Your task to perform on an android device: In the HealthifyMe app, Record and Track your step count
Image 0: 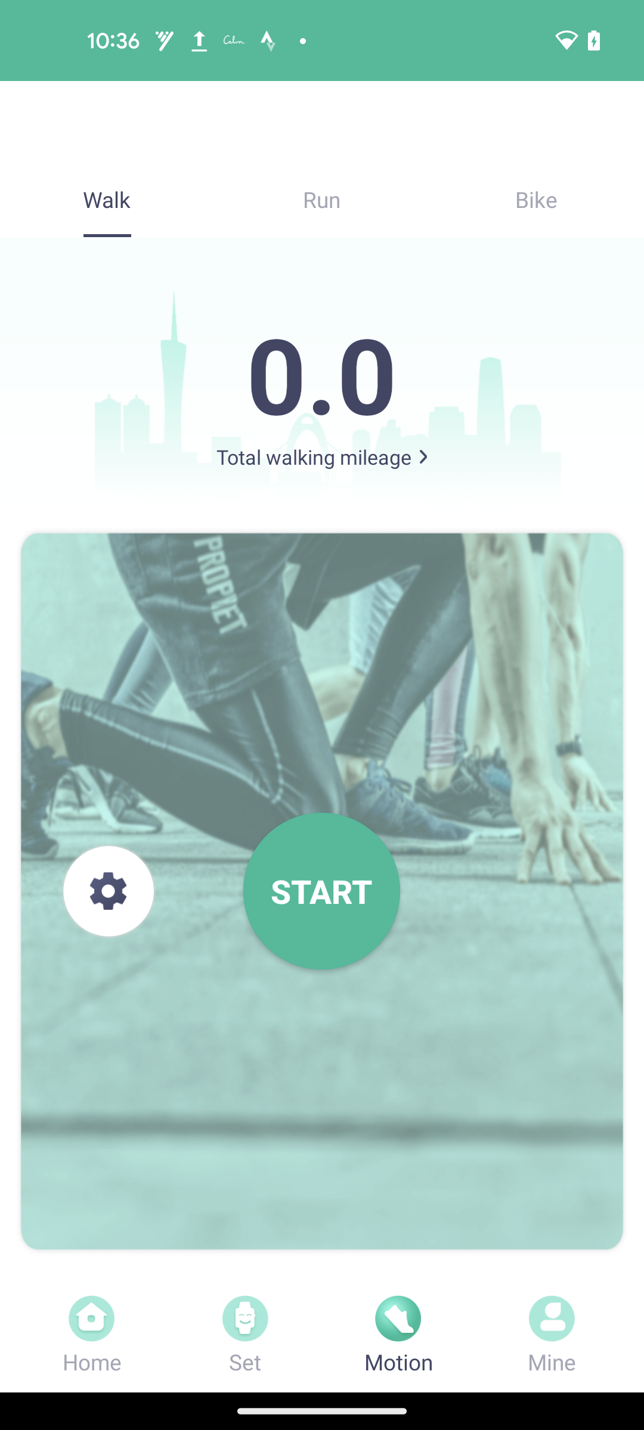
Open the HealthifyMe app
Step 0: open app "HealthifyMe"
Image 1: 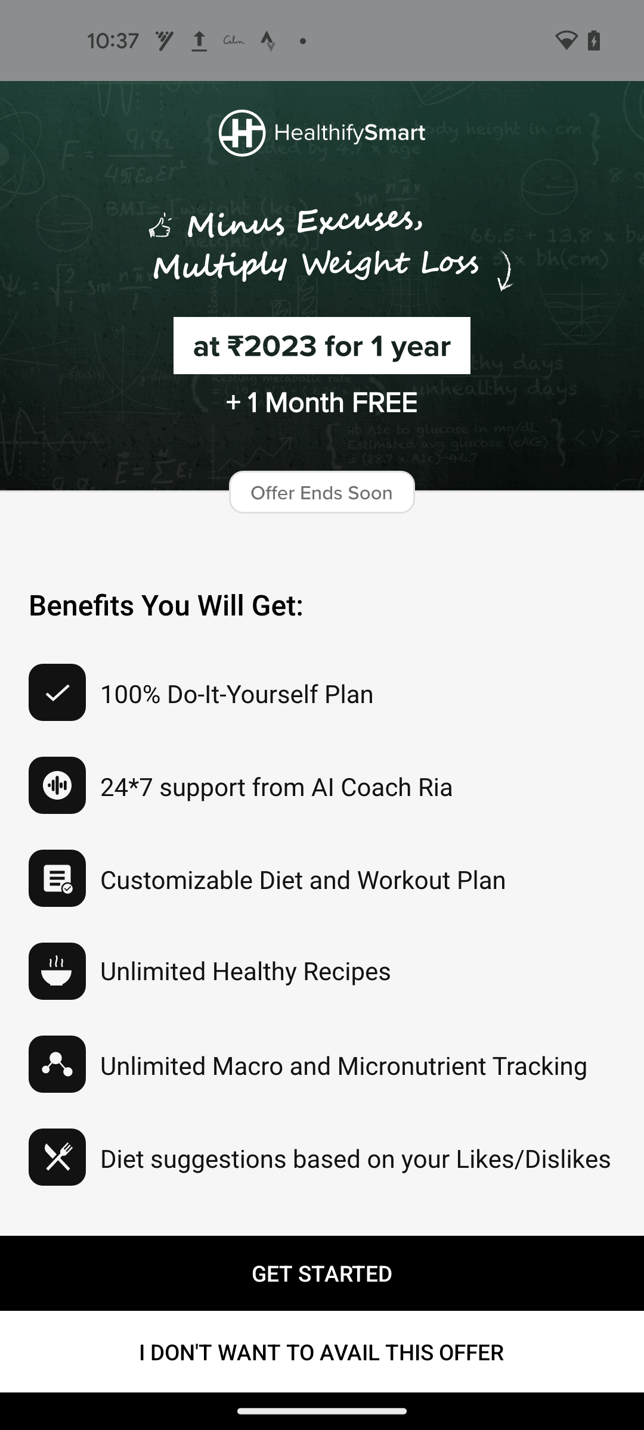
Click on the I DON"T WANT TO AVAIL THIS OFFER
Step 1: click (321, 1351)
Image 2: 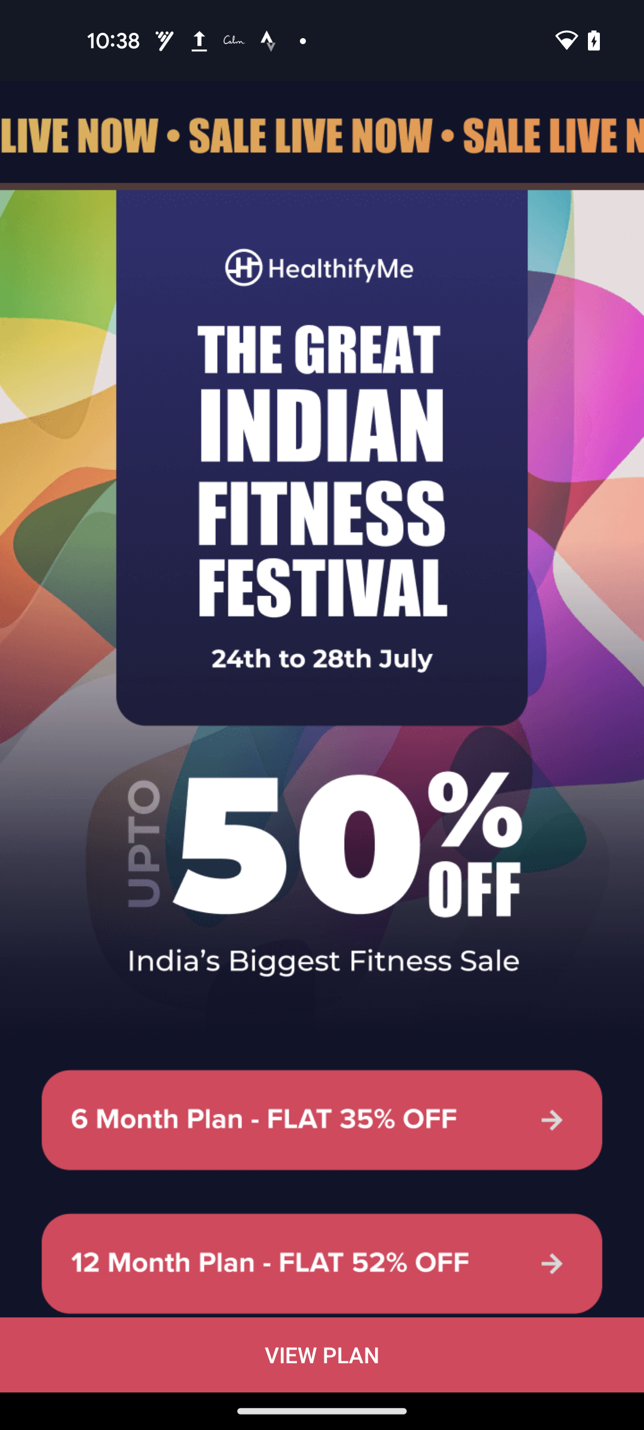
Click on the VIEW PLAN at the bottom of the screen
Step 2: click (322, 1354)
Image 3: 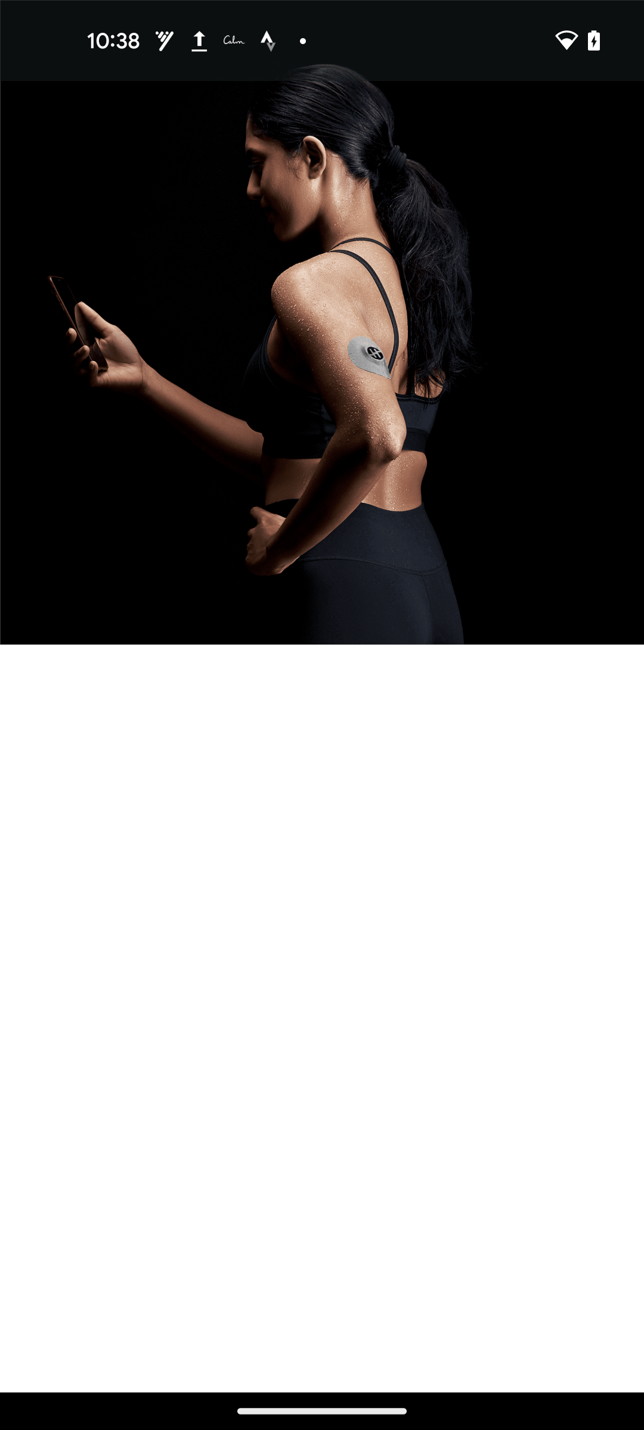
Click on the VIEW PLAN at the bottom of the screen
Step 3: wait
Image 4: 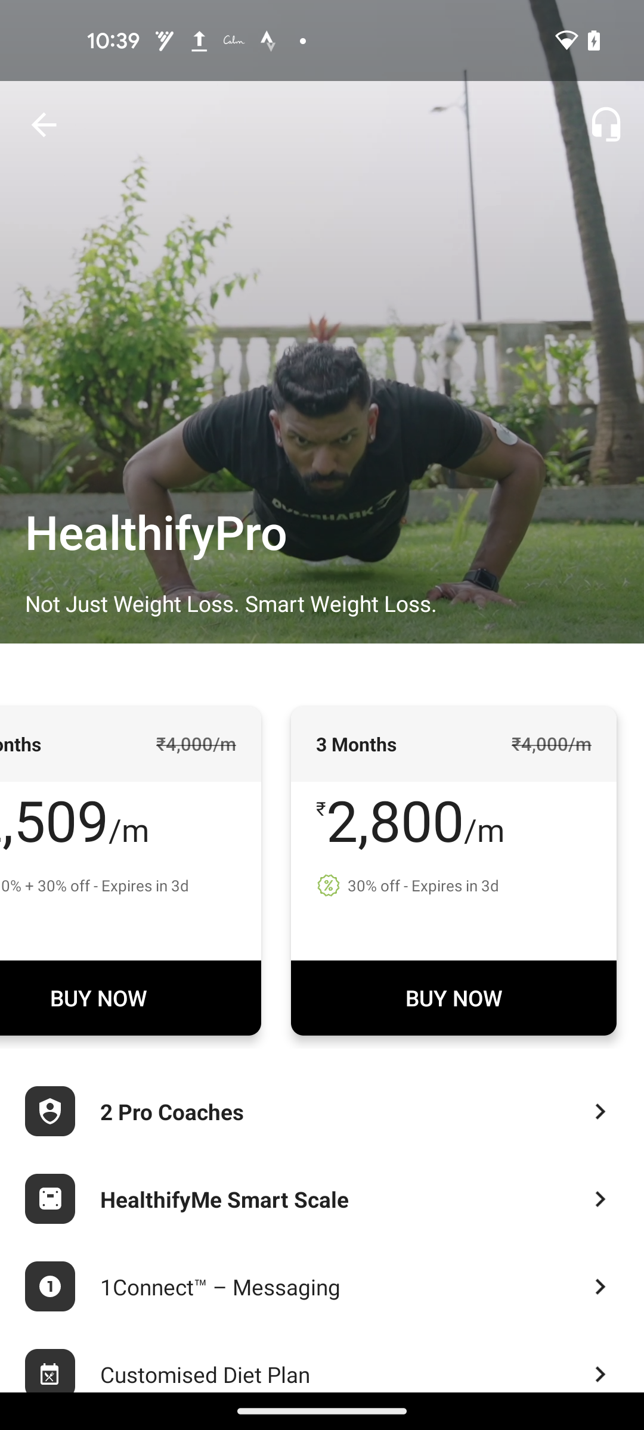
Click on the back button at the top left corner of the screen
Step 4: click (322, 321)
Image 5: 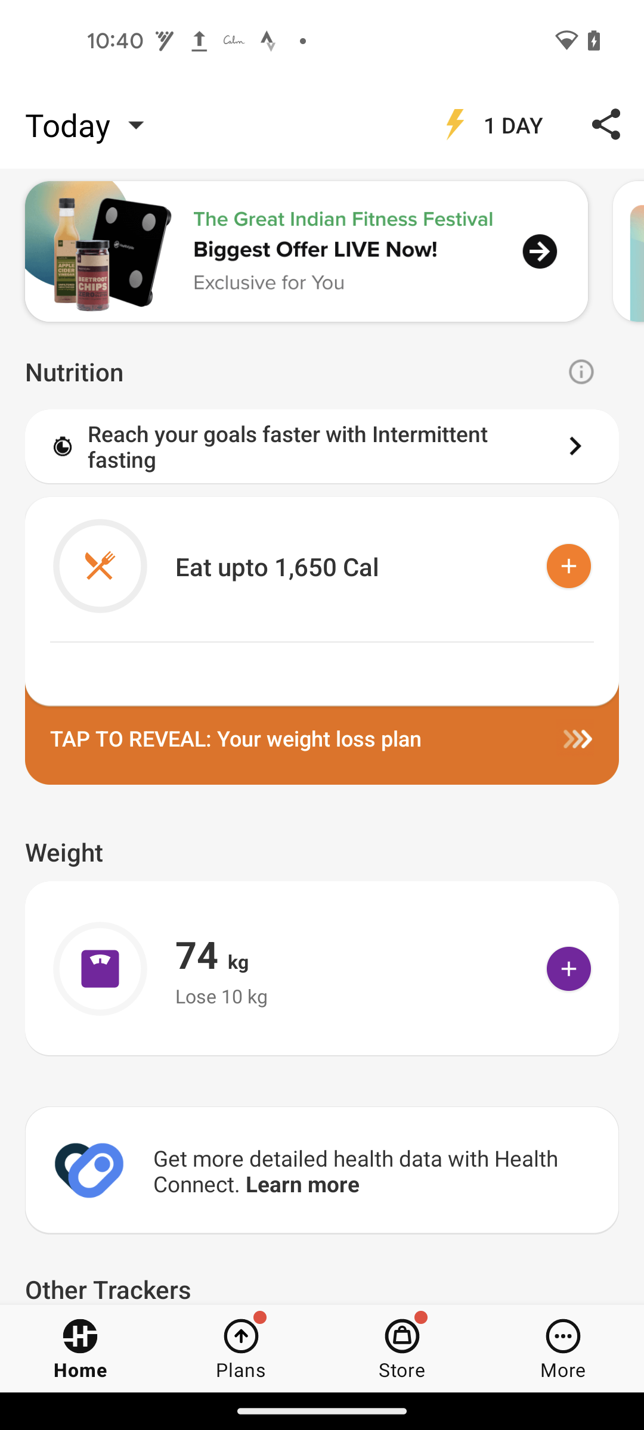
Scroll down to view more option
Step 5: scroll down
Image 6: 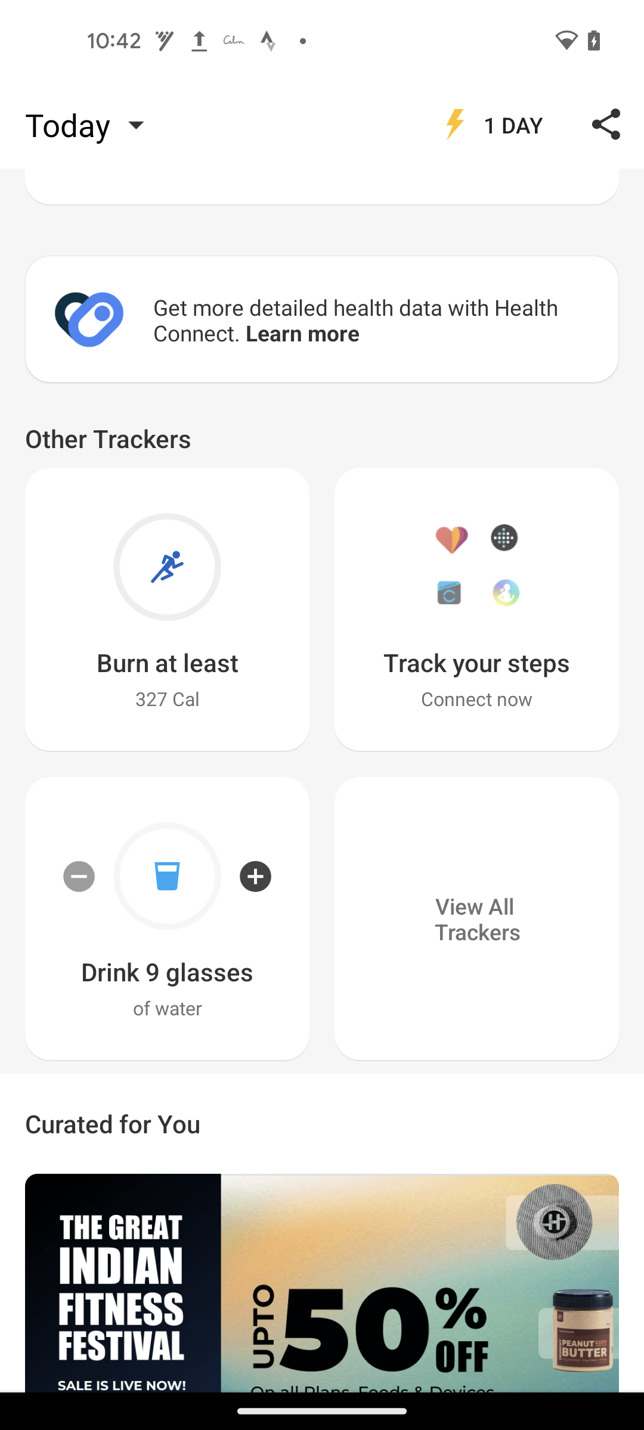
Click on the Burn at least
Step 6: click (167, 662)
Image 7: 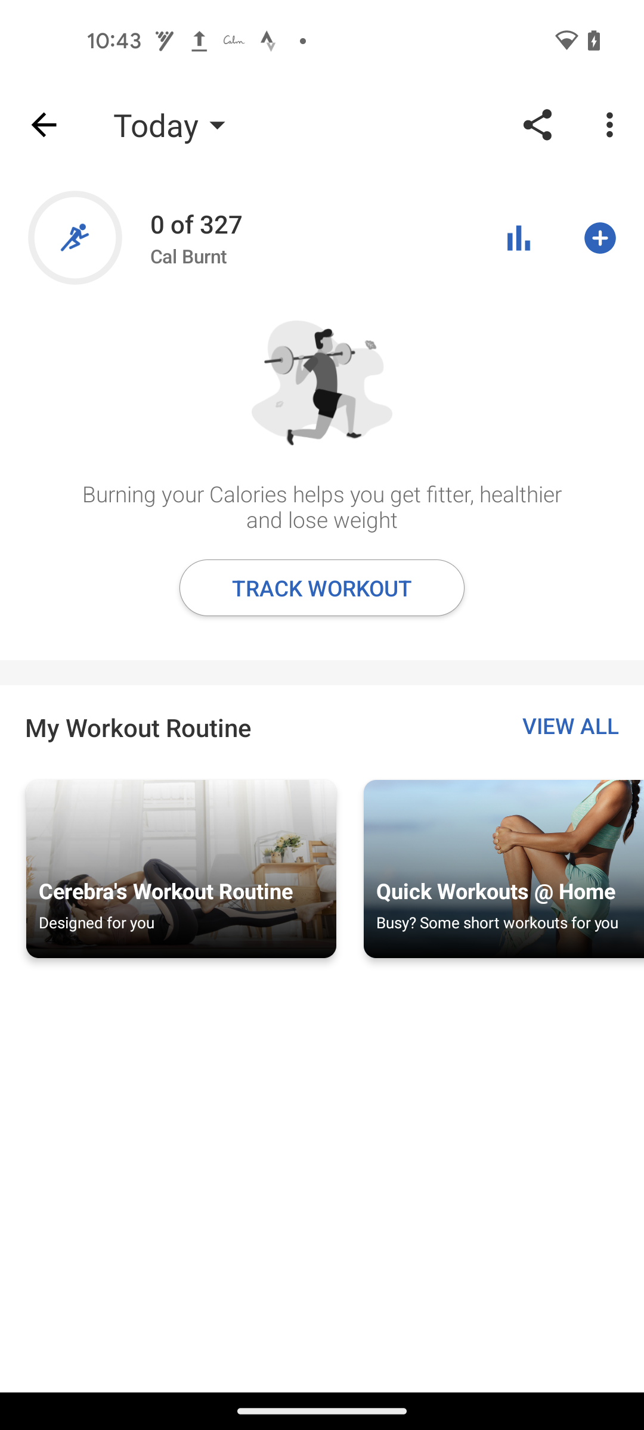
Click on the TRACK WORKOUT button
Step 7: click (322, 587)
Image 8: 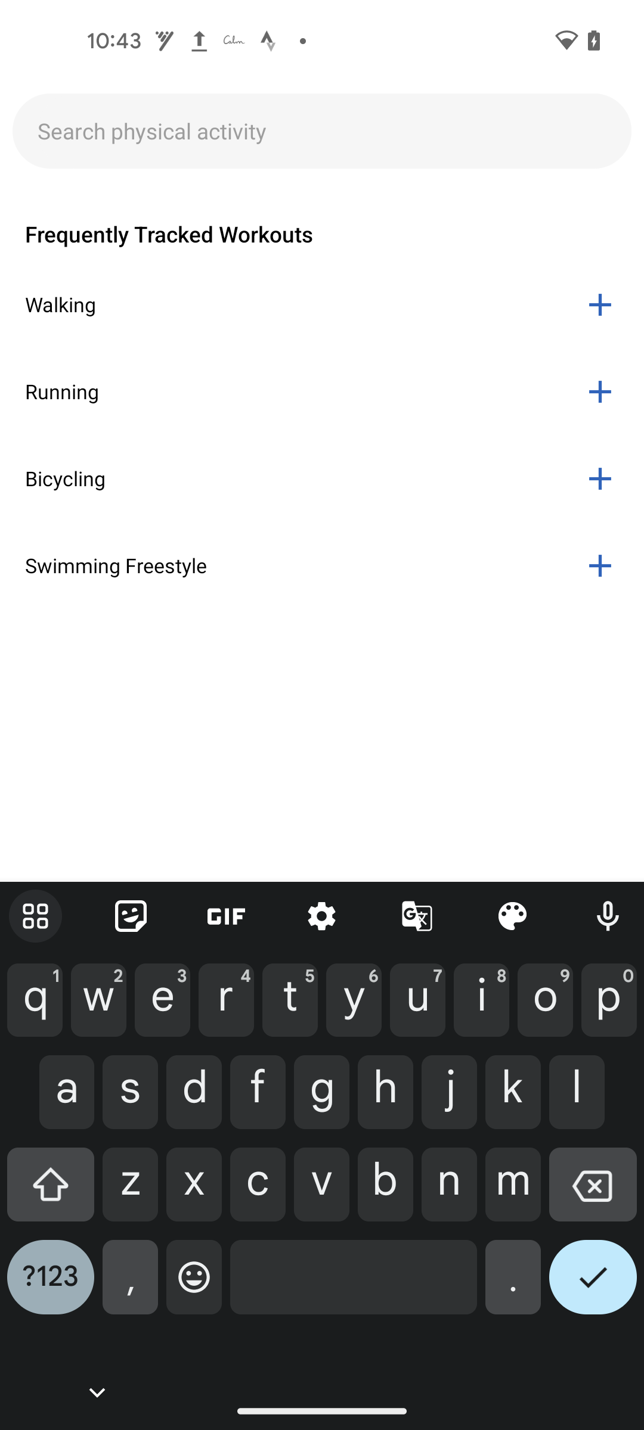
Click on the Plus icon in the front of the Walking section
Step 8: click (322, 304)
Image 10: 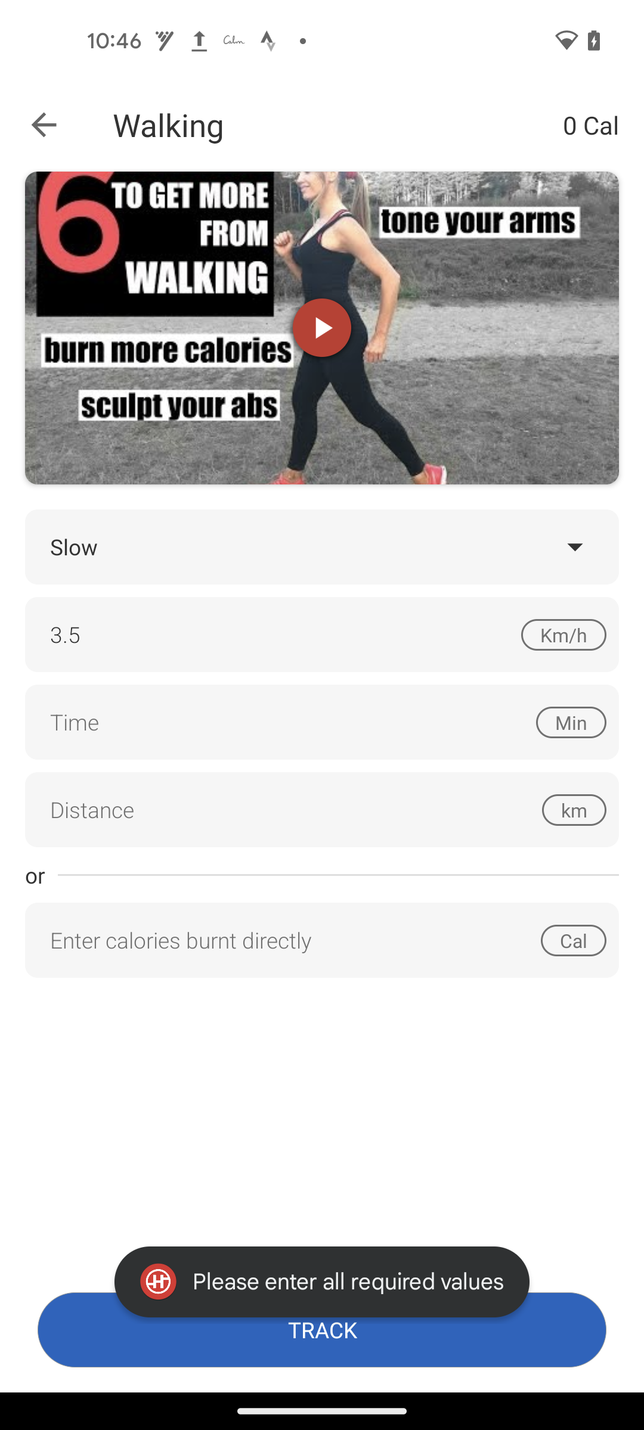
Click on the Time section
Step 10: click (322, 722)
Image 11: 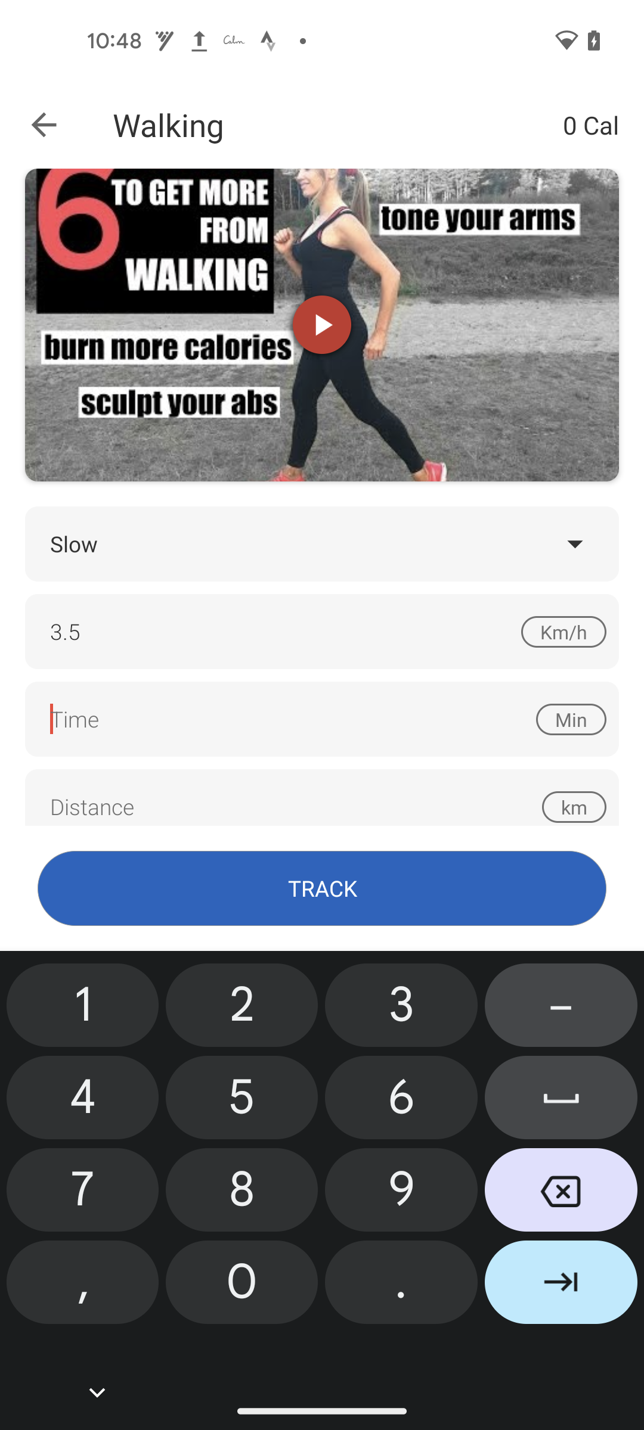
Type 1 
Step 11: type "1"
Image 12: 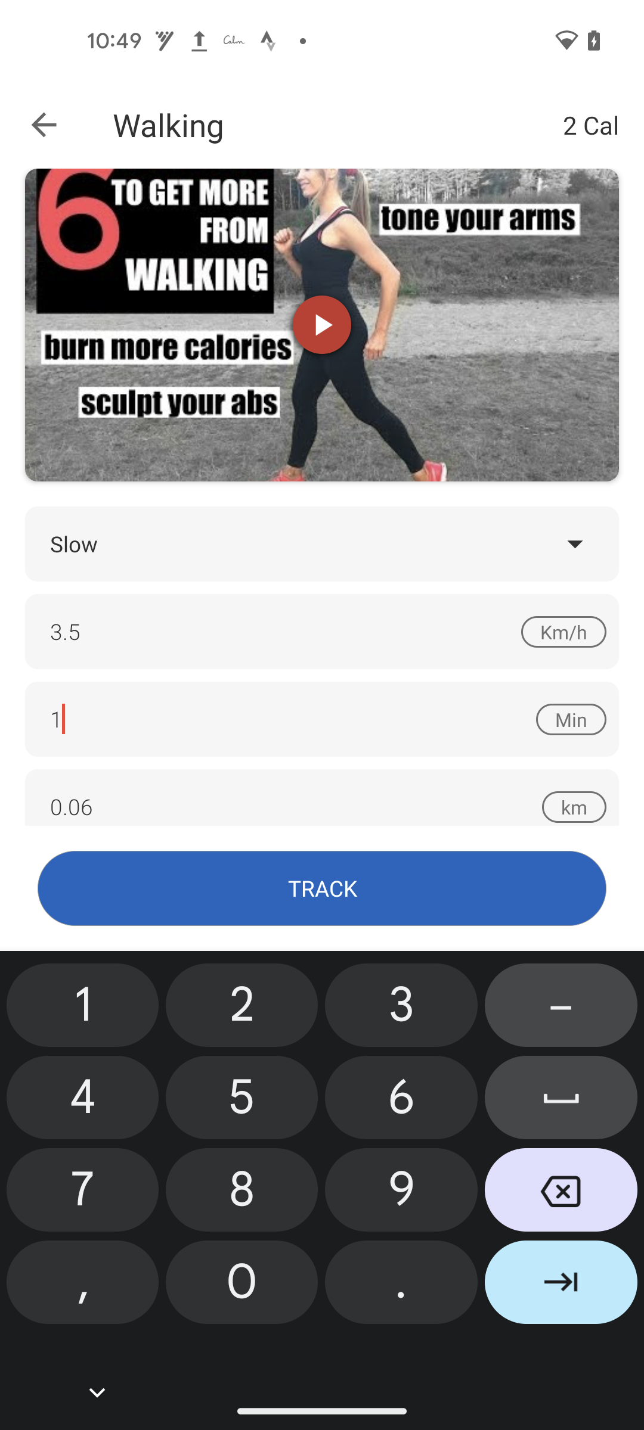
Click on the TRACK button 
Step 12: click (321, 888)